Your task to perform on an android device: In the Phonebook app, view contacts by group.by group.
Image 0: 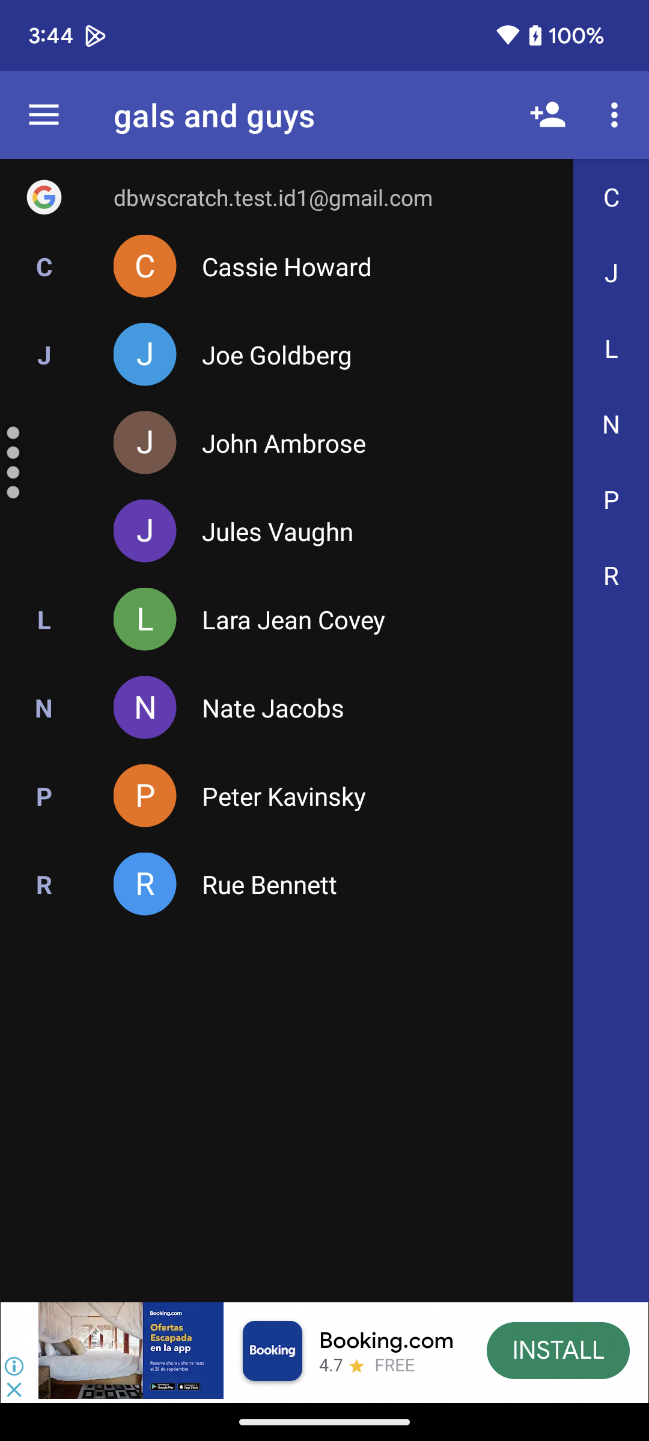
Open the Phonebook app.
Step 0: open app "Phonebook"
Image 1: 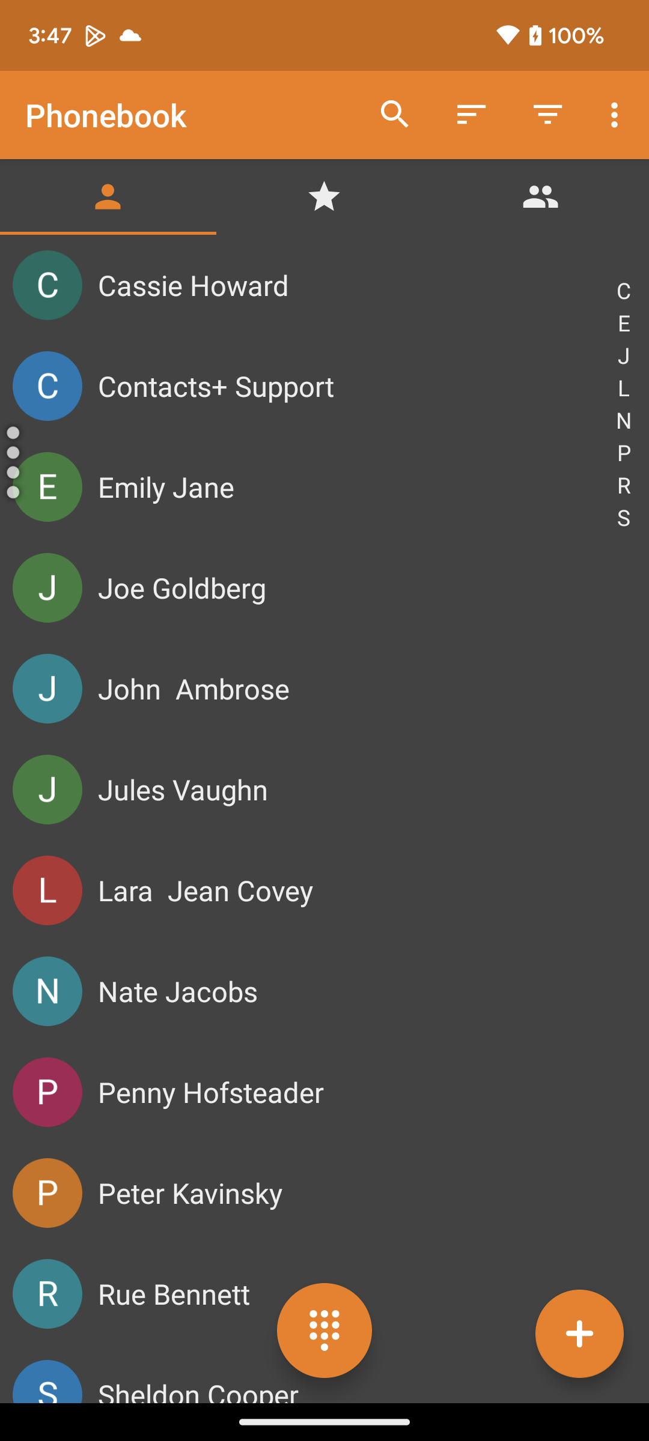
Click on the group icon at the top right corner of the screen.
Step 1: click (536, 195)
Image 2: 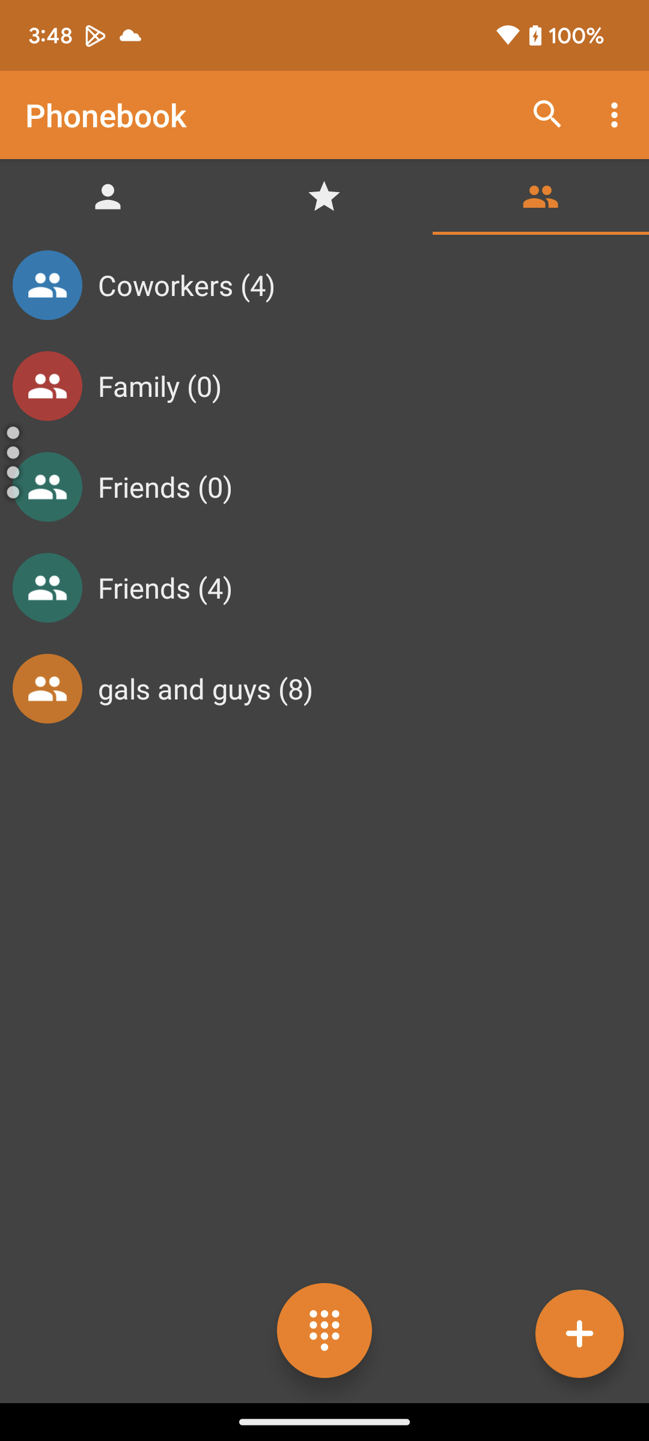
Click on the group named Coworkers.
Step 2: click (47, 271)